Your task to perform on an android device: From the Contacts app, export the contact to my phone's storage.
Image 0: 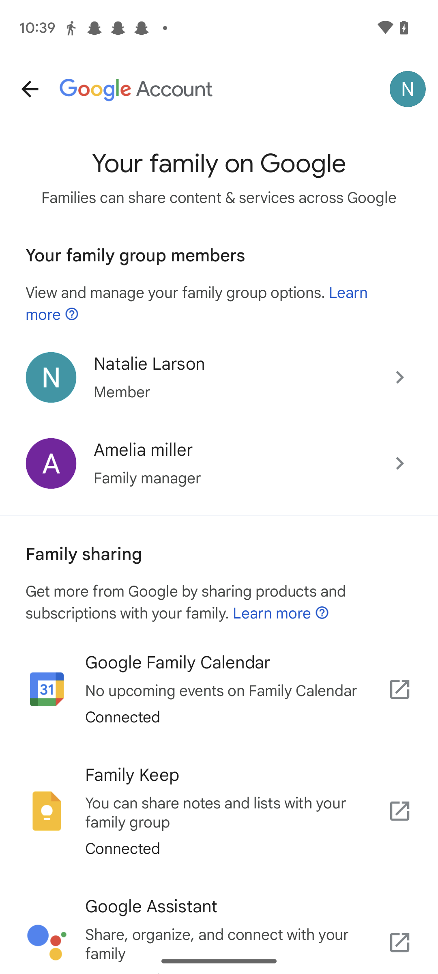
Go back to the Fix & manage menu.
Step 0: press back button
Image 1: 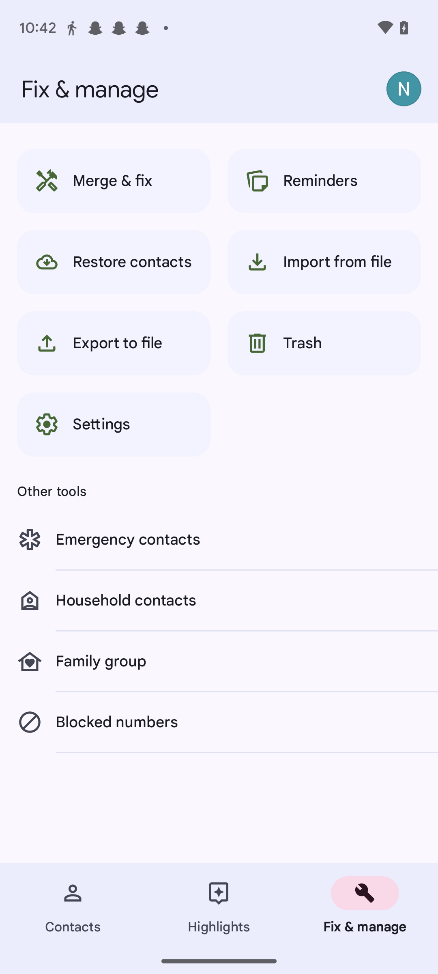
Click on the Export to file.
Step 1: click (114, 343)
Image 2: 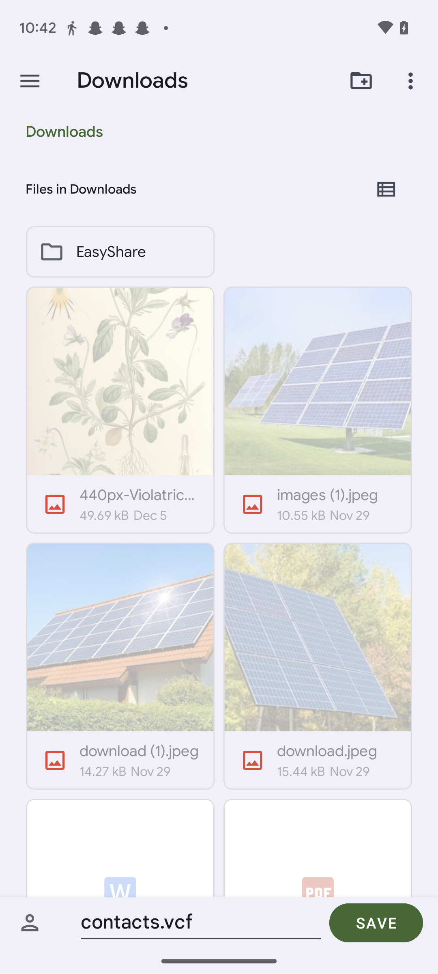
Click on the Save icon at the bottom of the screen.
Step 2: click (376, 922)